Your task to perform on an android device: Add the Scarlett 2-liter 1500-watt stainless steel electric kettle to the cart on Snapdeal.
Image 0: 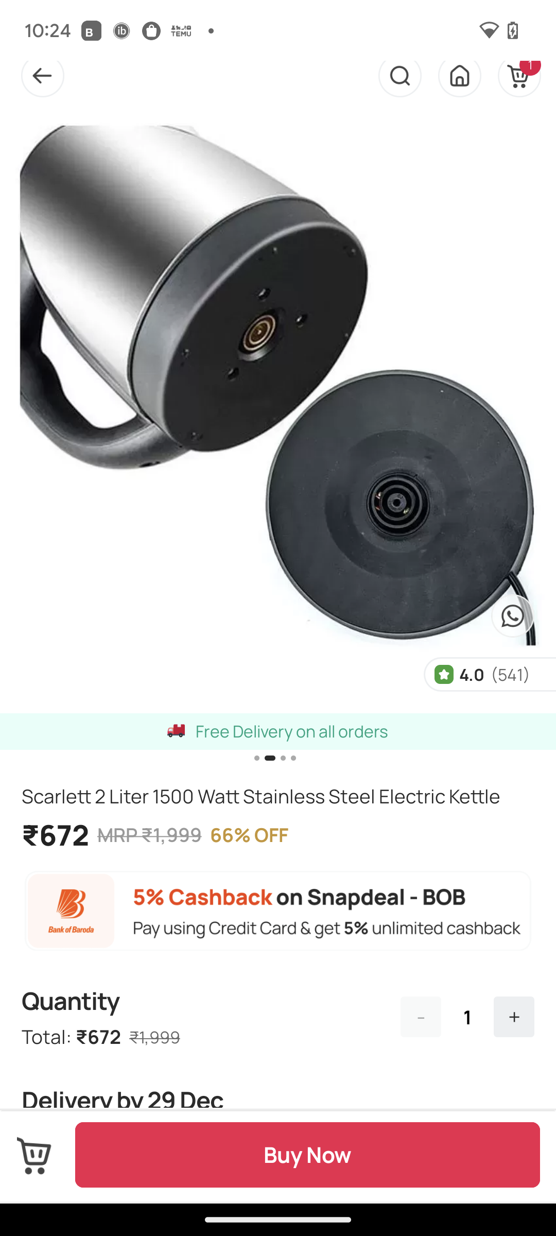
Click on the cart icon at the bottom left corner of the screen.
Step 0: click (42, 1173)